Your task to perform on an android device: Create a new document related to new Furniture in the Office Suite app.
Image 0: 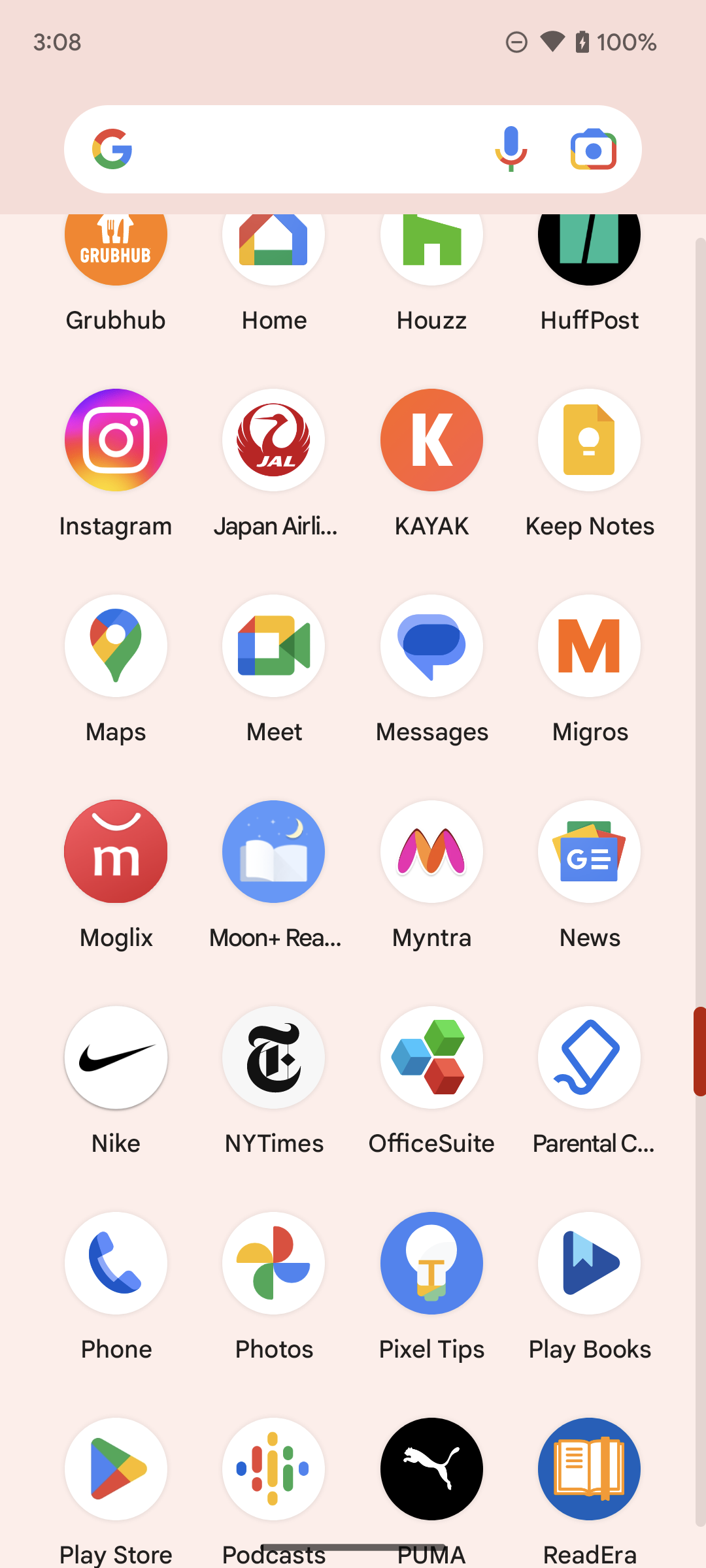
Open office Suite app.
Step 0: open app "OfficeSuite"
Image 1: 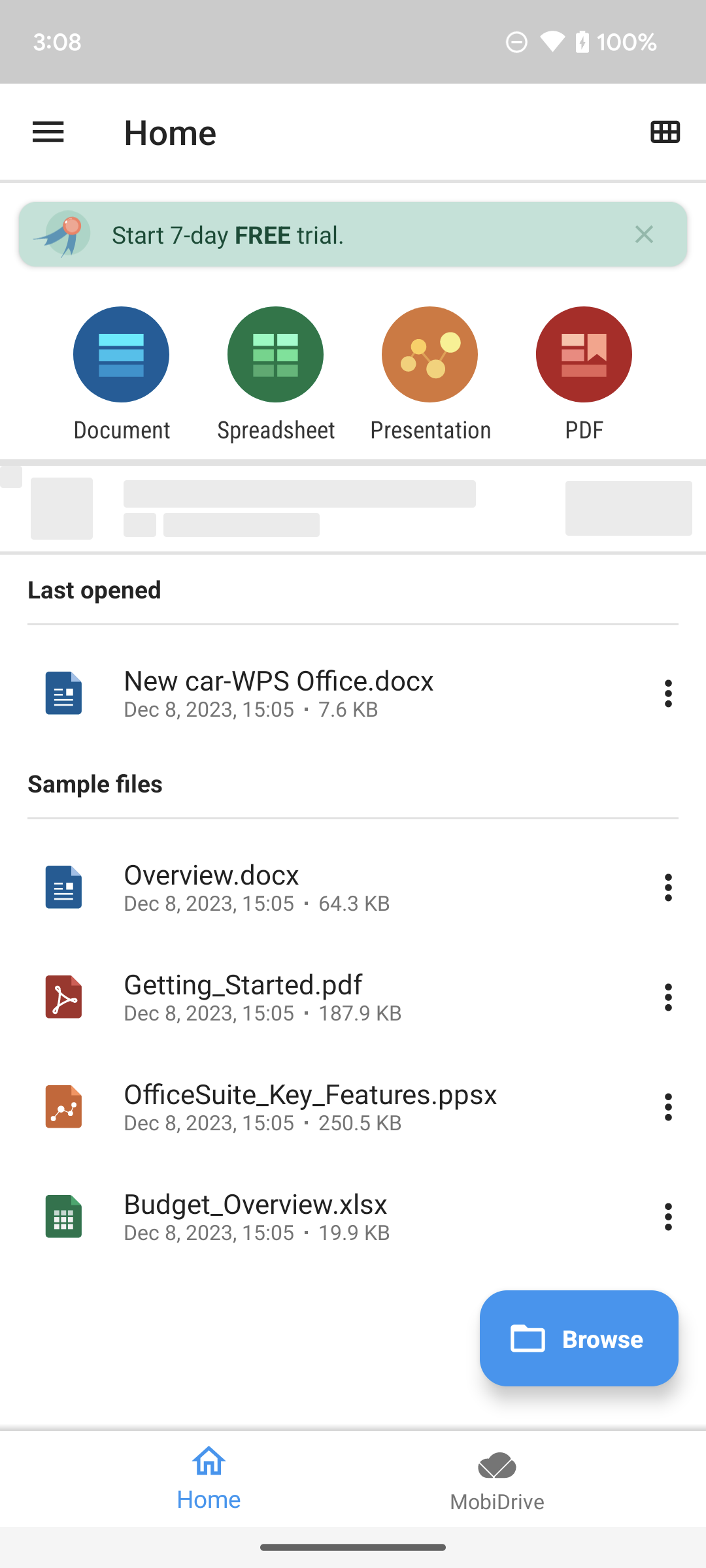
Click on the three lines on the screen.
Step 1: click (48, 131)
Image 2: 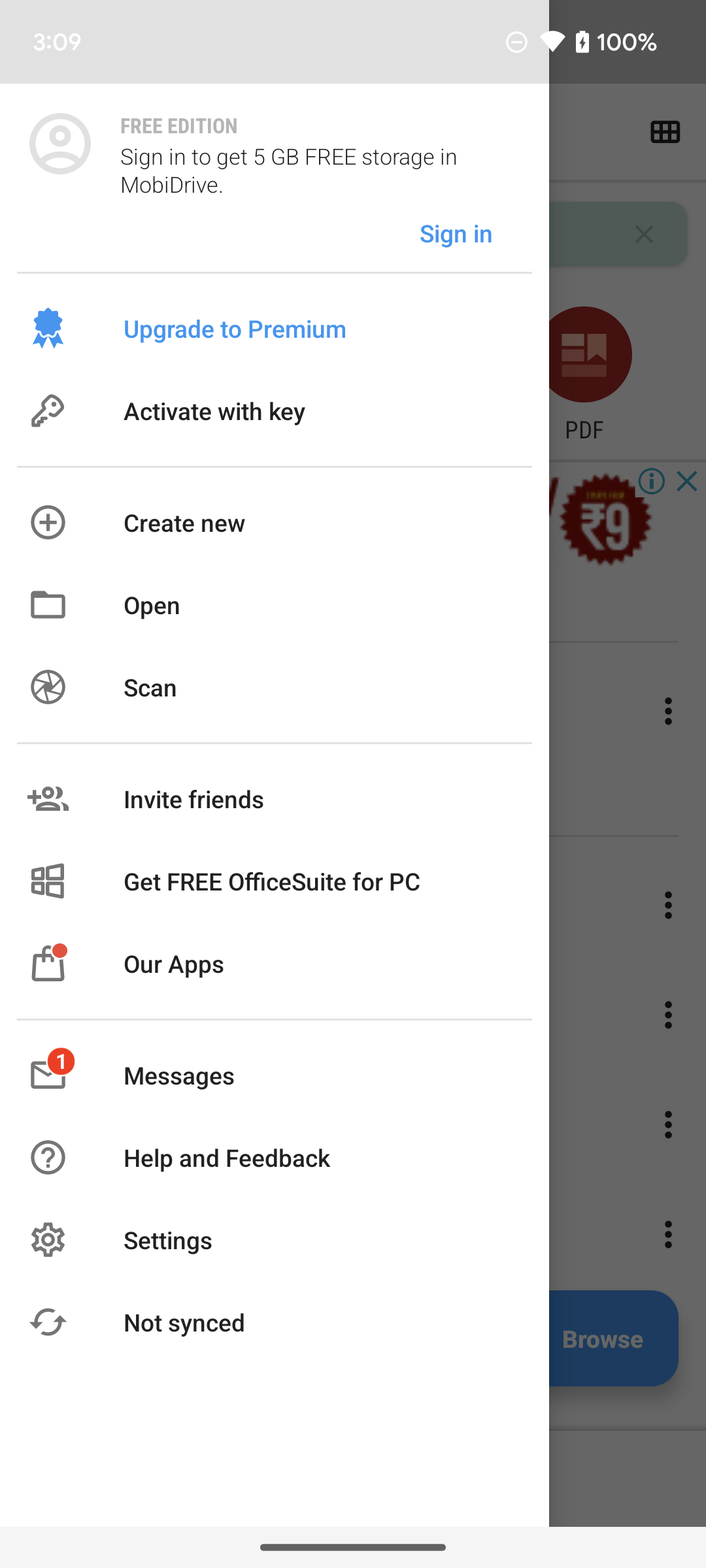
Click on the create new option on the screen.
Step 2: click (316, 522)
Image 3: 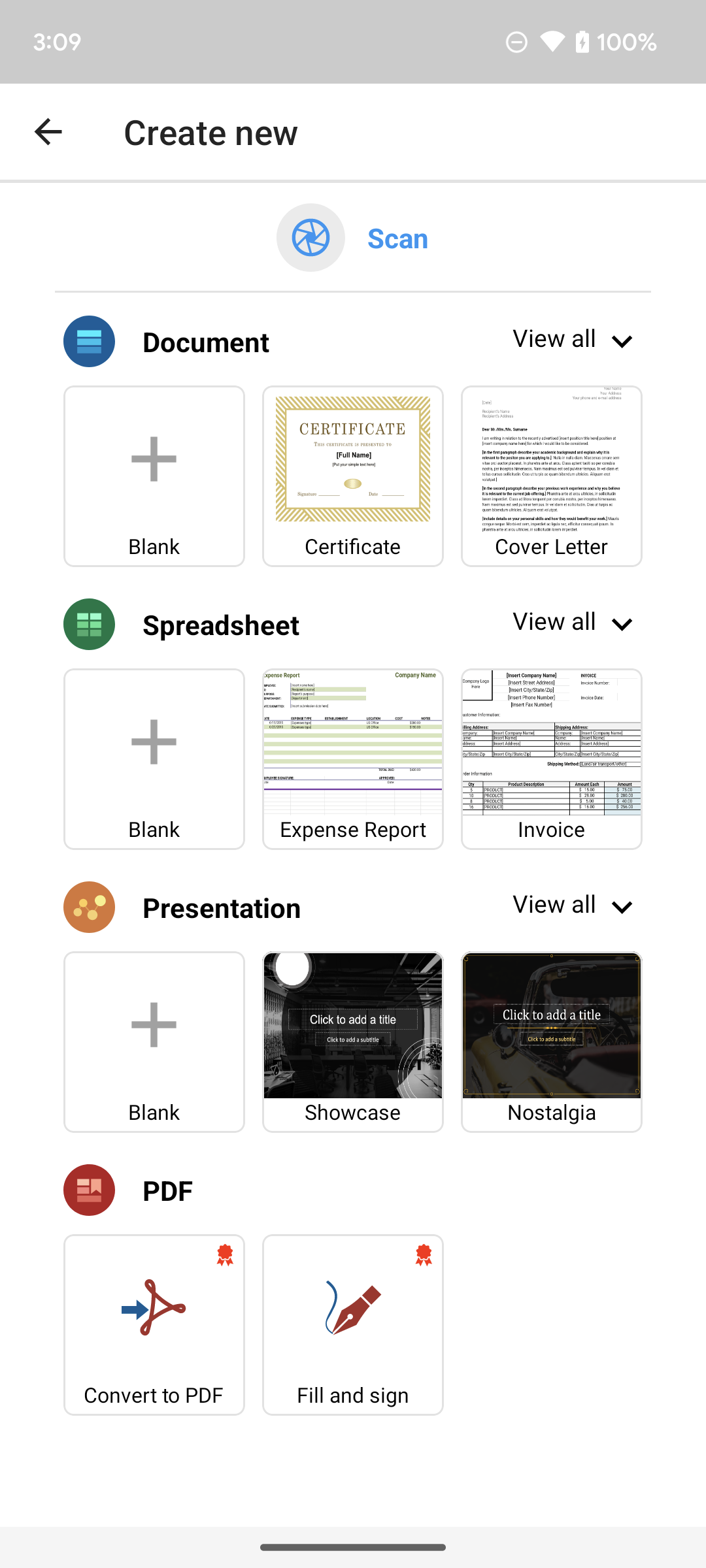
Click on the Blank option on the screen.
Step 3: click (154, 476)
Image 4: 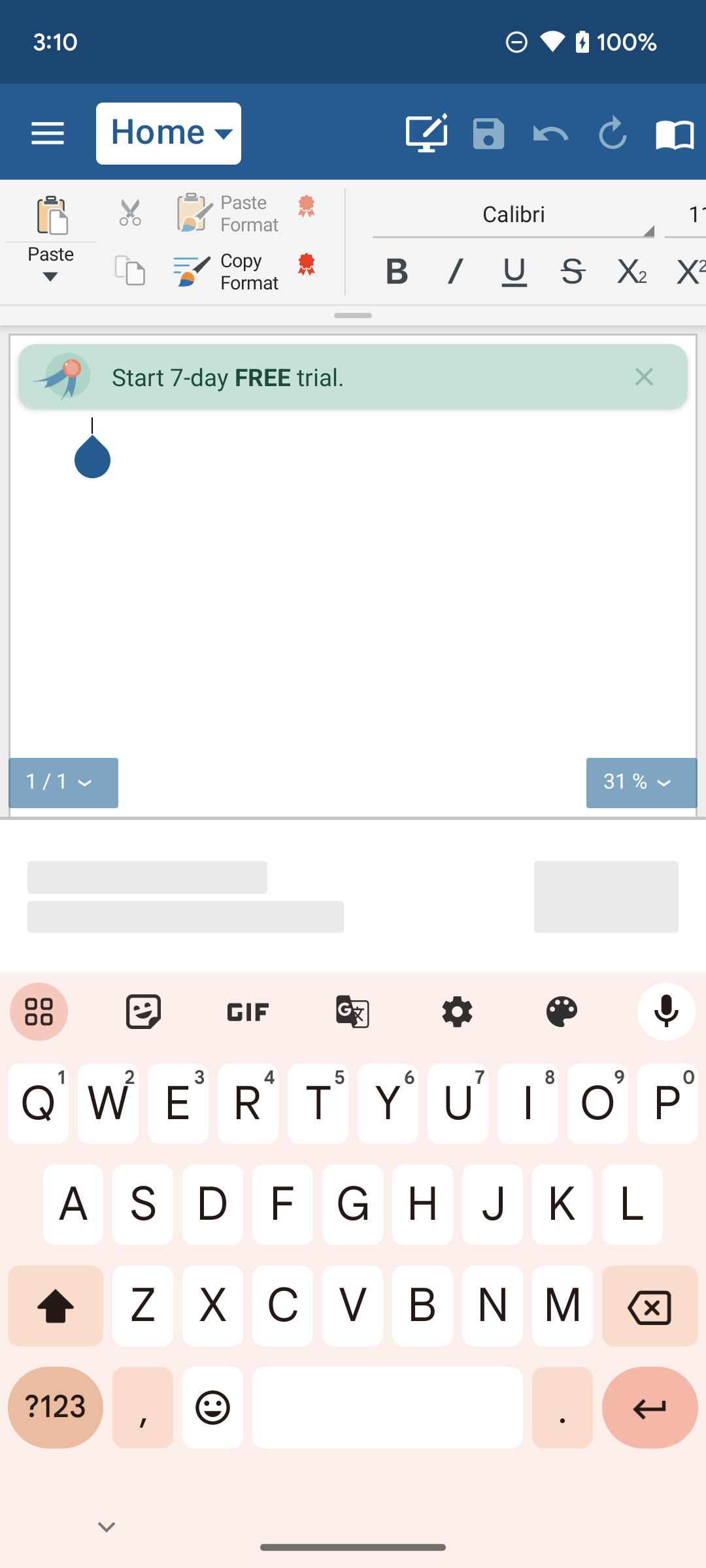
Type new furniture in the screen.
Step 4: wait
Image 5: 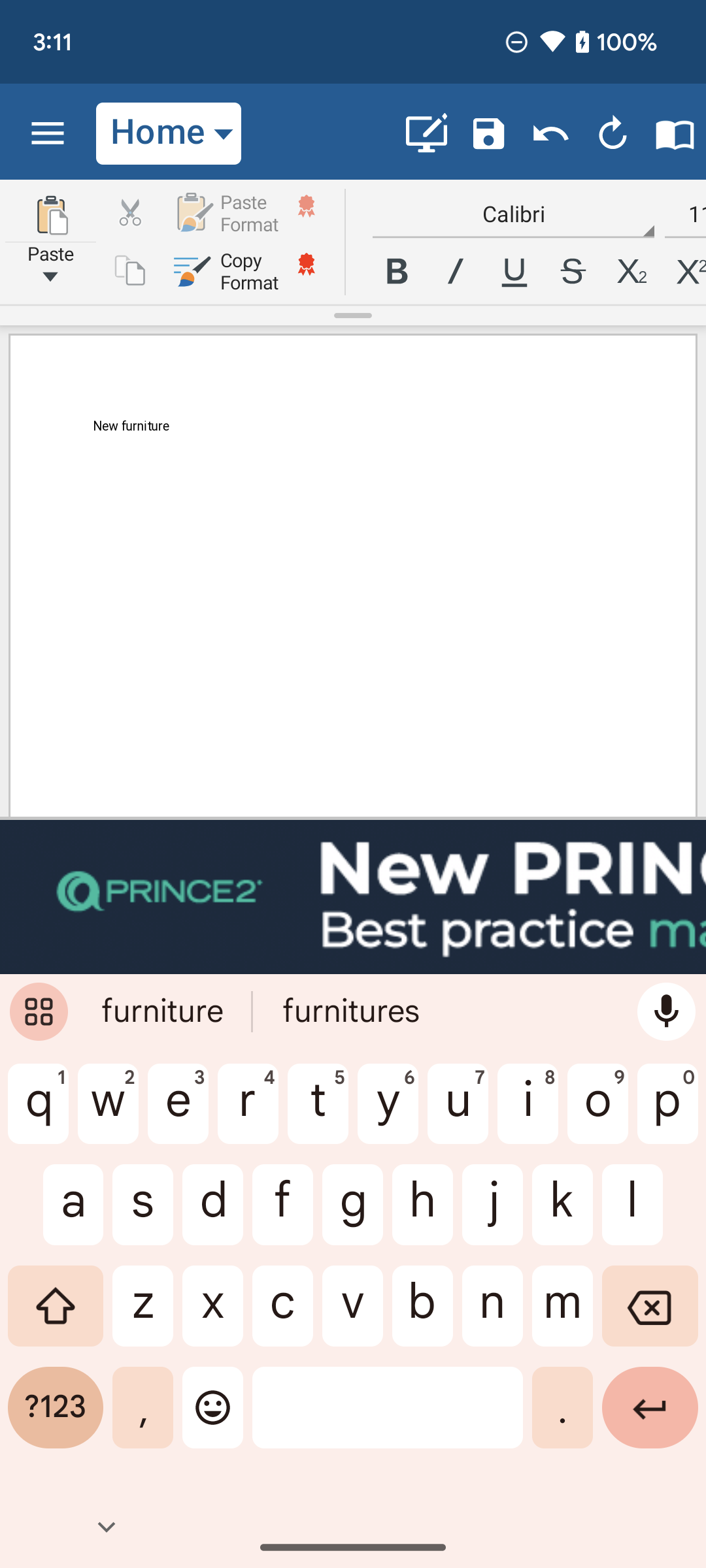
Click on the save option on the screen.
Step 5: click (483, 133)
Image 6: 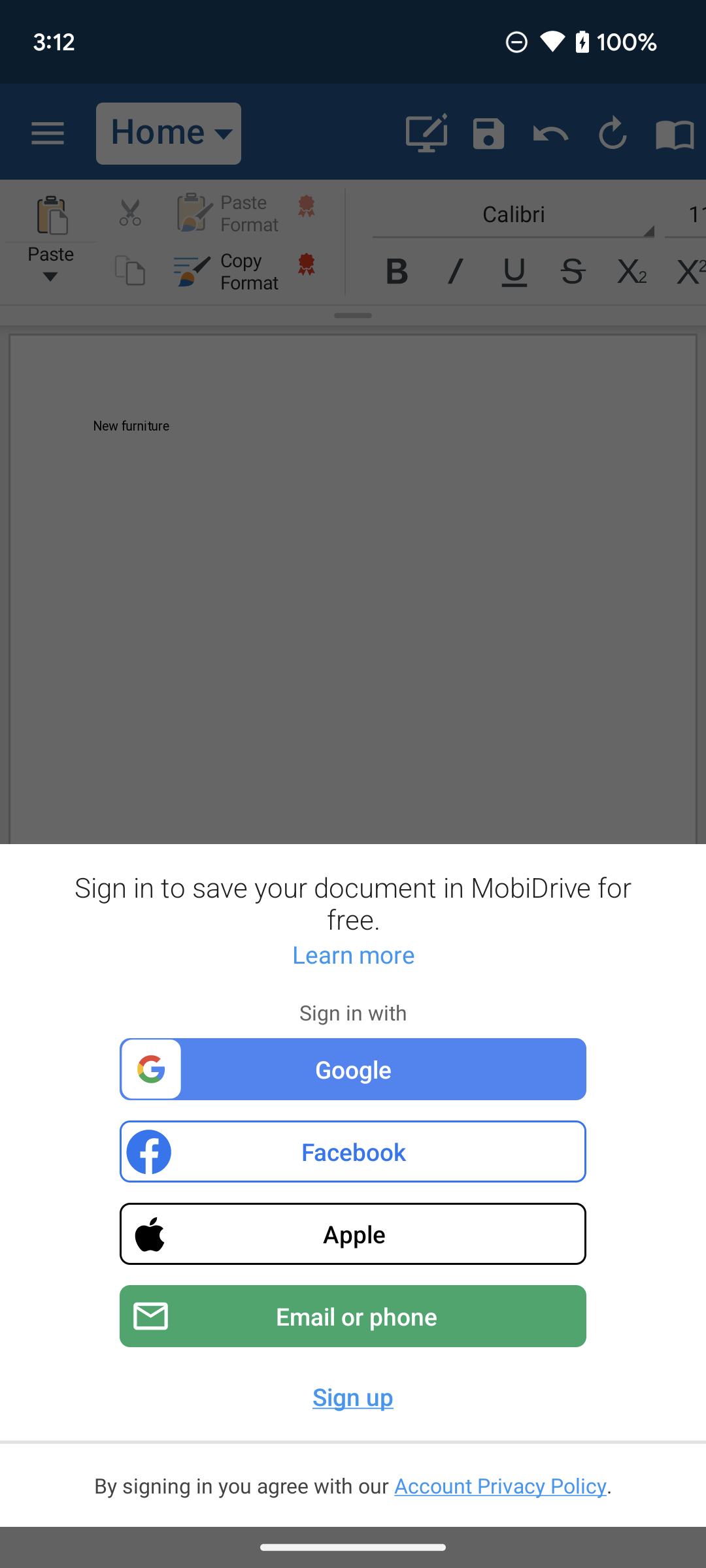
Click on the save option on the screen.
Step 6: wait
Image 7: 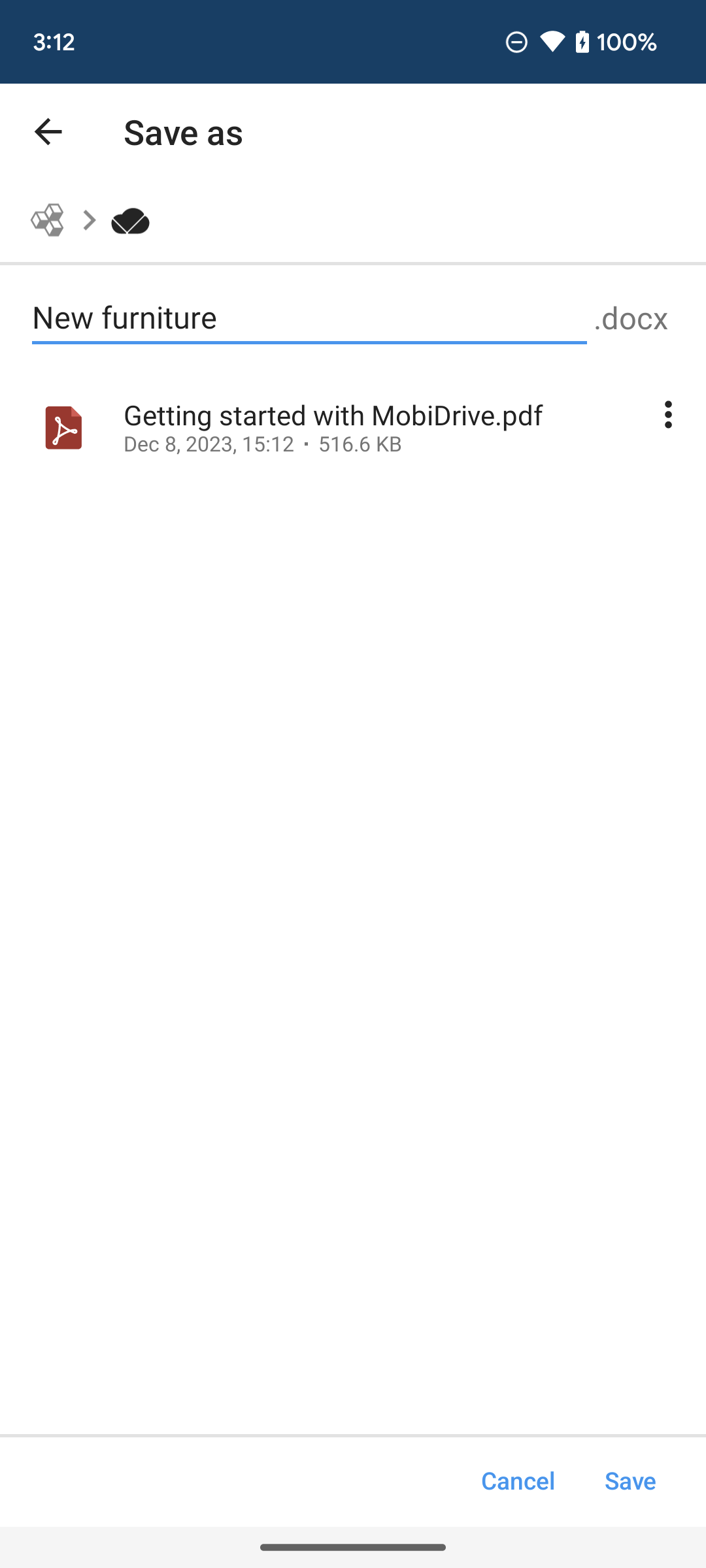
Click on the save button on the screen.
Step 7: click (630, 1480)